Your task to perform on an android device: View the directions for Rose Cafe in biking mode and start the navigation
Image 0: 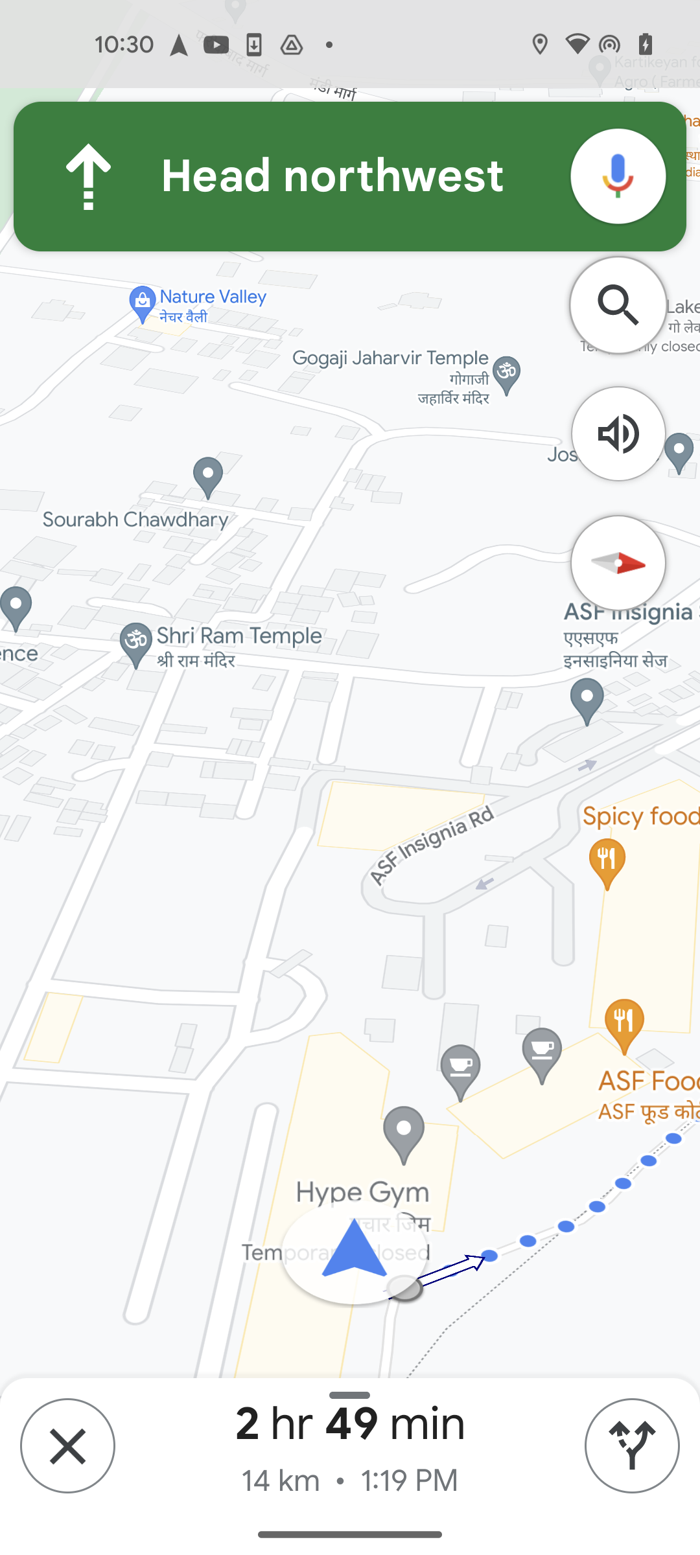
Go back to the previous page
Step 0: press back button
Image 1: 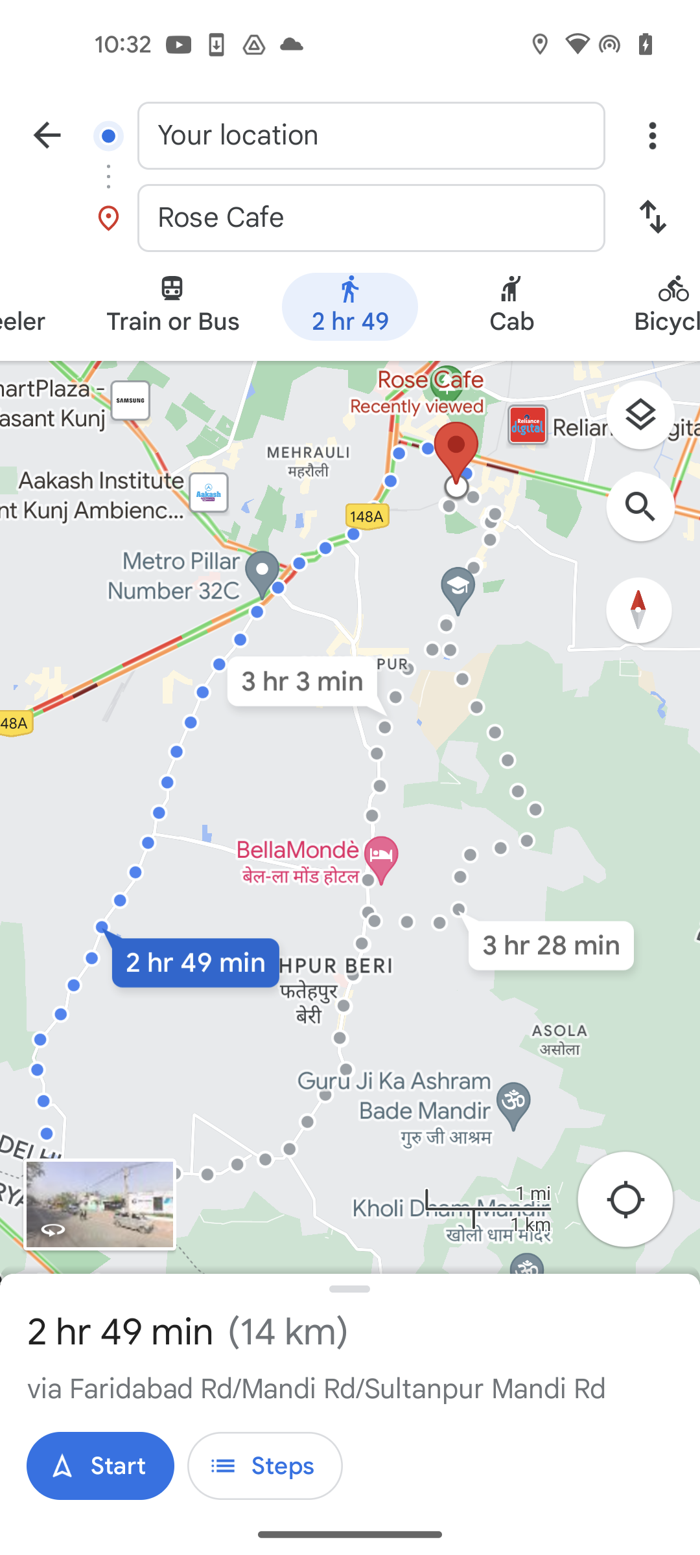
swipe right to view biking mode
Step 1: scroll left
Image 2: 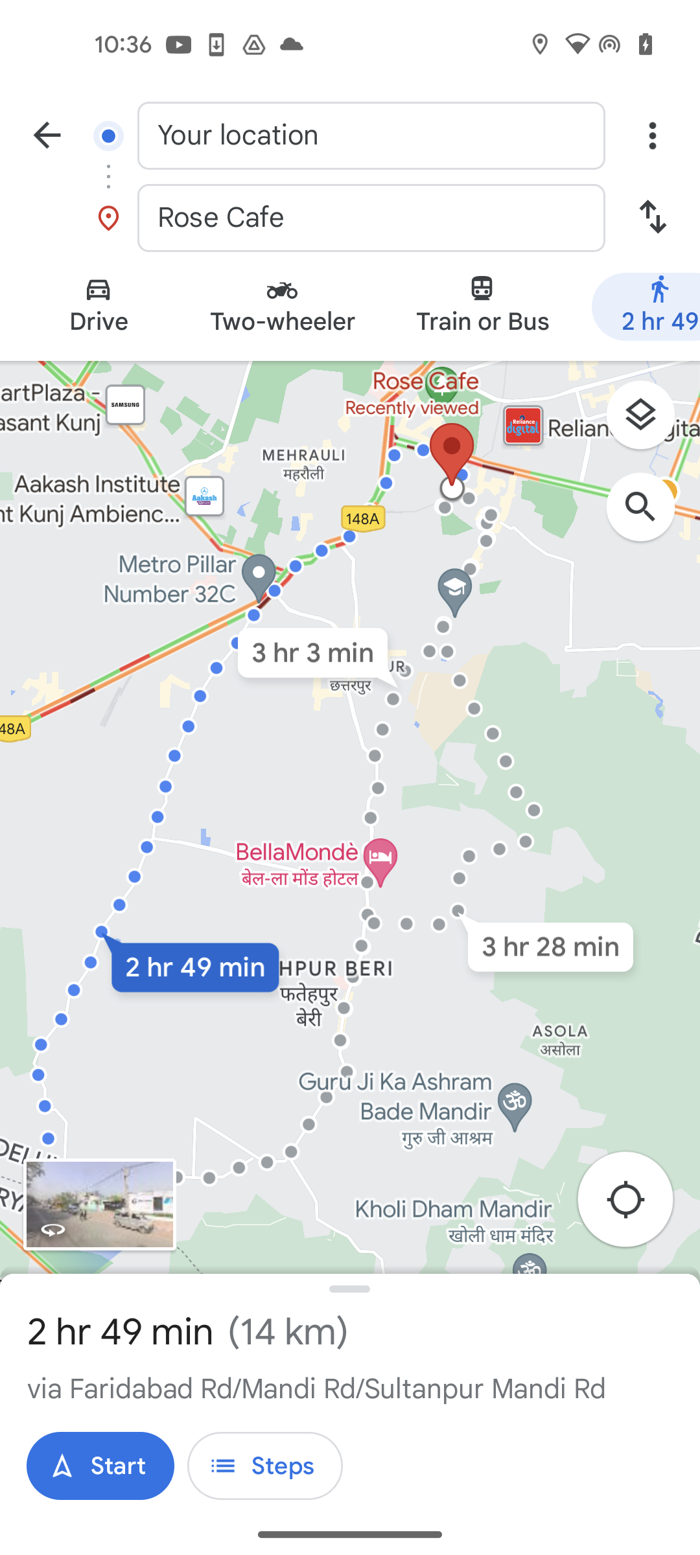
Click on the Two-wheeler icon under modes
Step 2: click (283, 321)
Image 3: 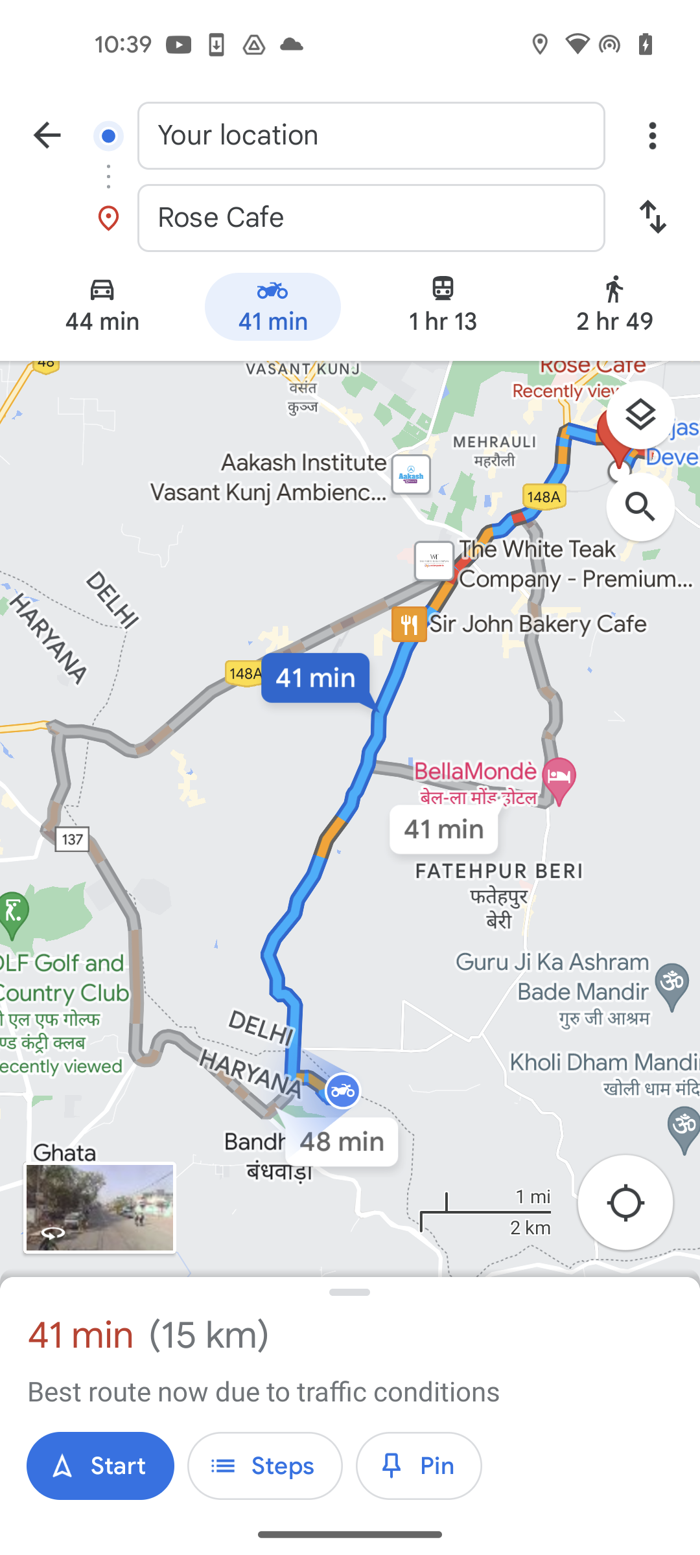
Click on the start button at the bottom left corner of the screen
Step 3: click (100, 1466)